Your task to perform on an android device: Look for the 26 mm hammer Drill machines in the light equipment & tools category of the eBay app.
Image 0: 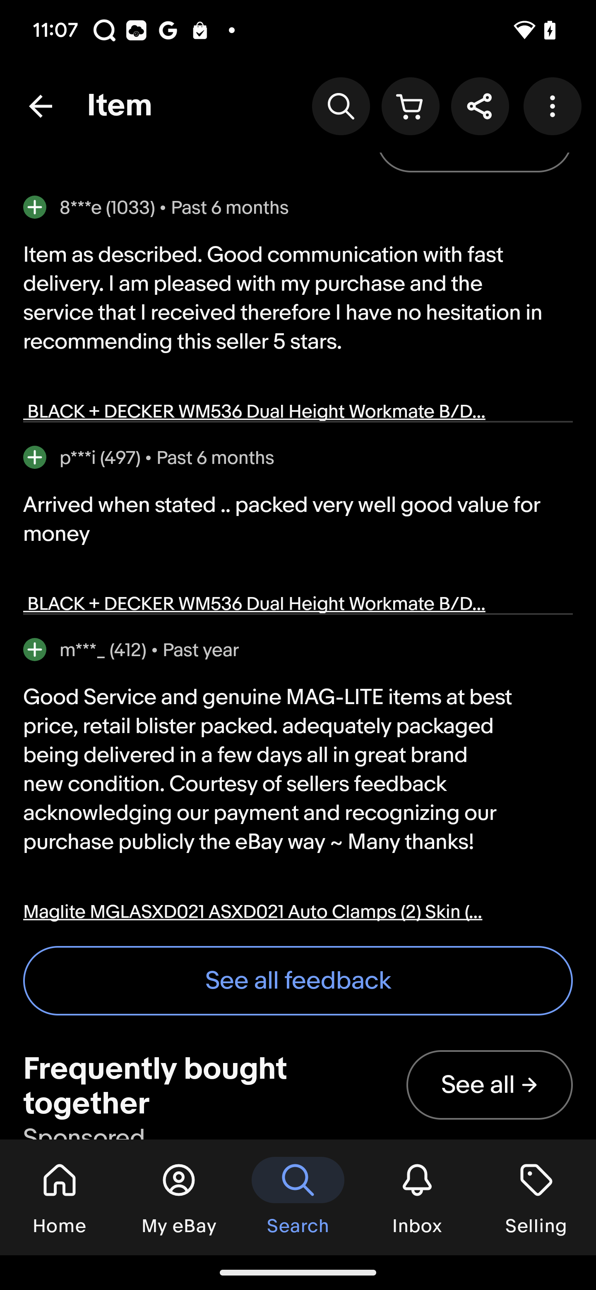
Go back to the previous page
Step 0: press back button
Image 1: 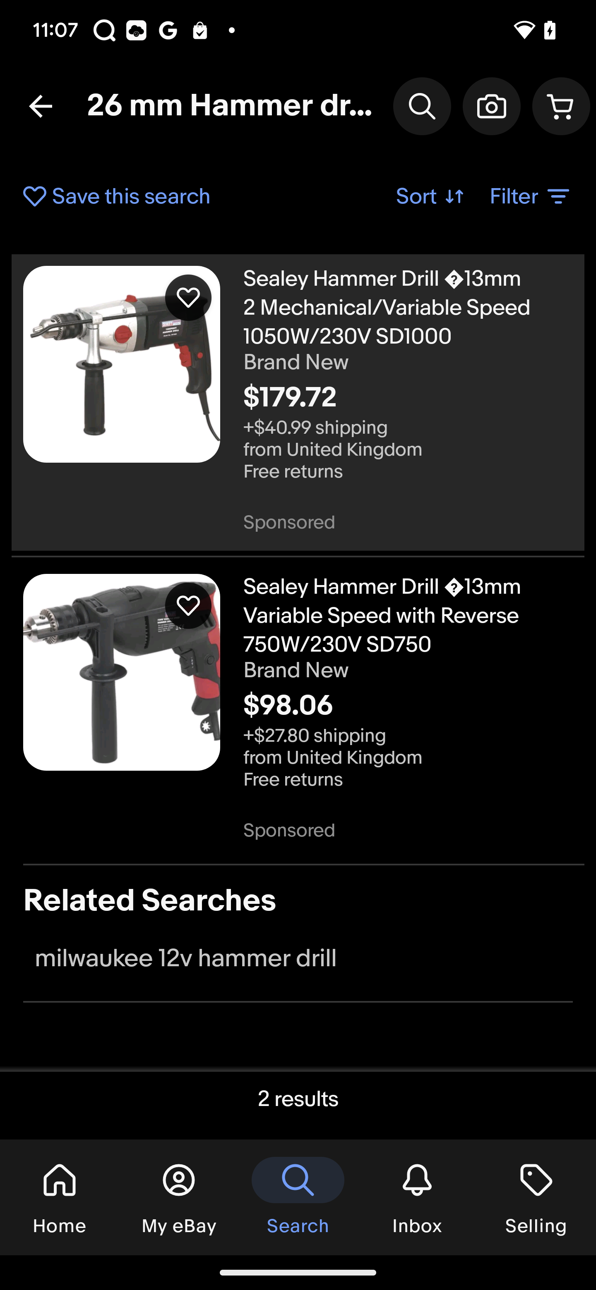
Click on the filter button 
Step 1: click (531, 196)
Image 2: 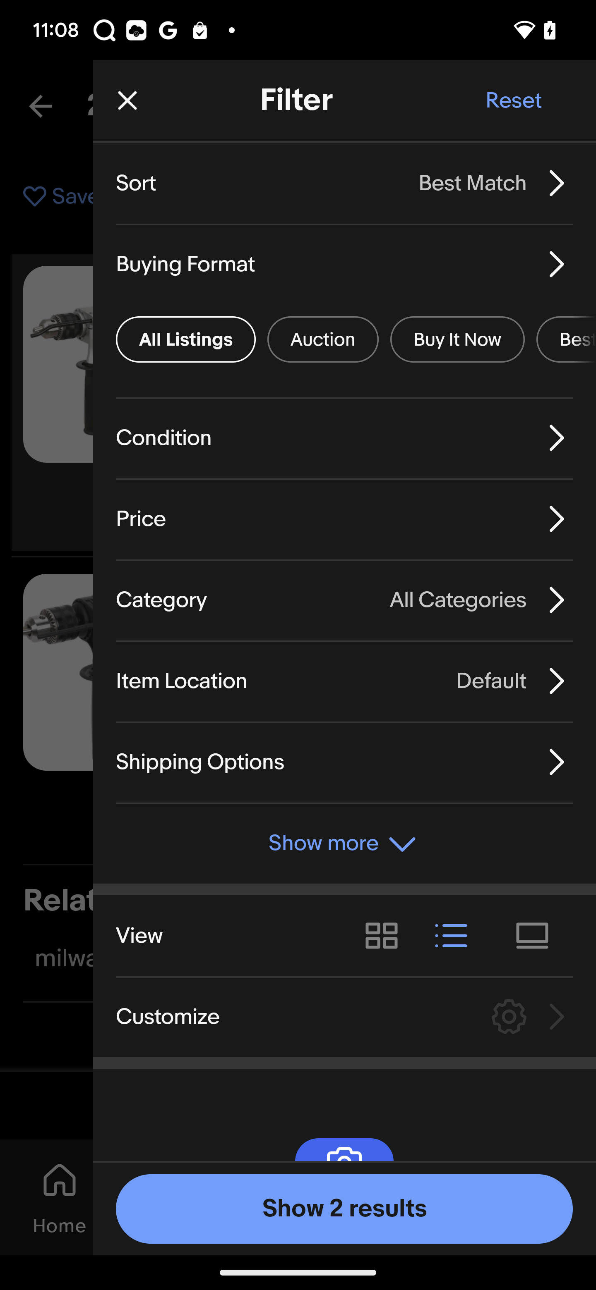
Click on the category 
Step 2: click (372, 600)
Image 3: 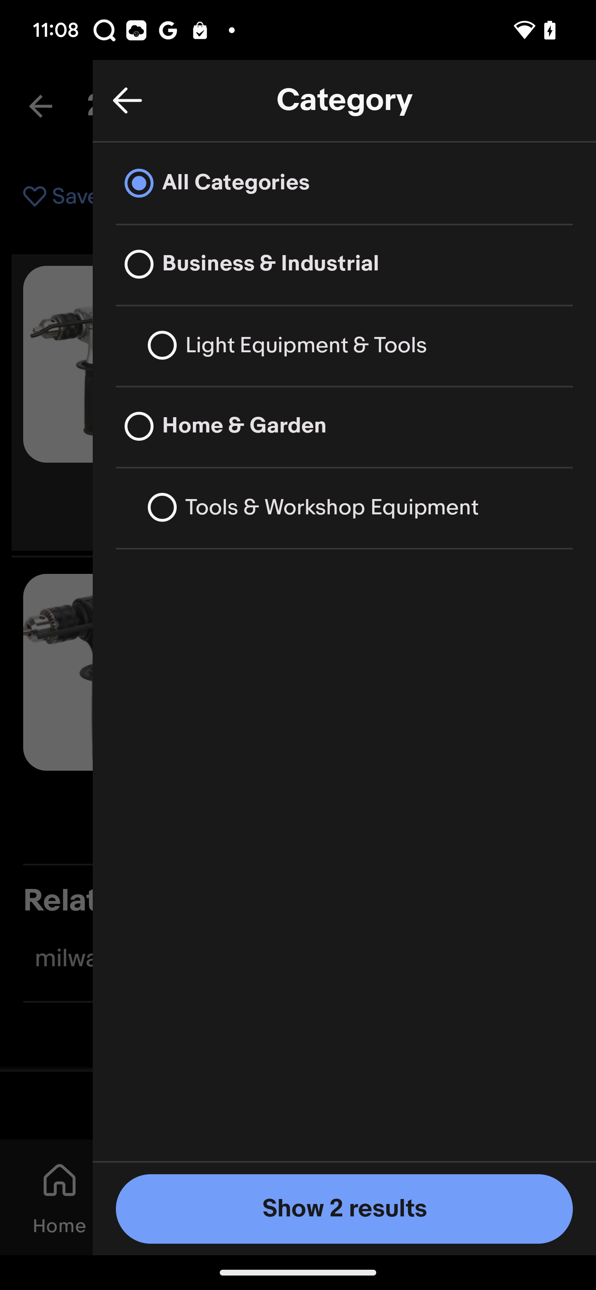
Click on the light equipment & tools option
Step 3: click (368, 345)
Image 4: 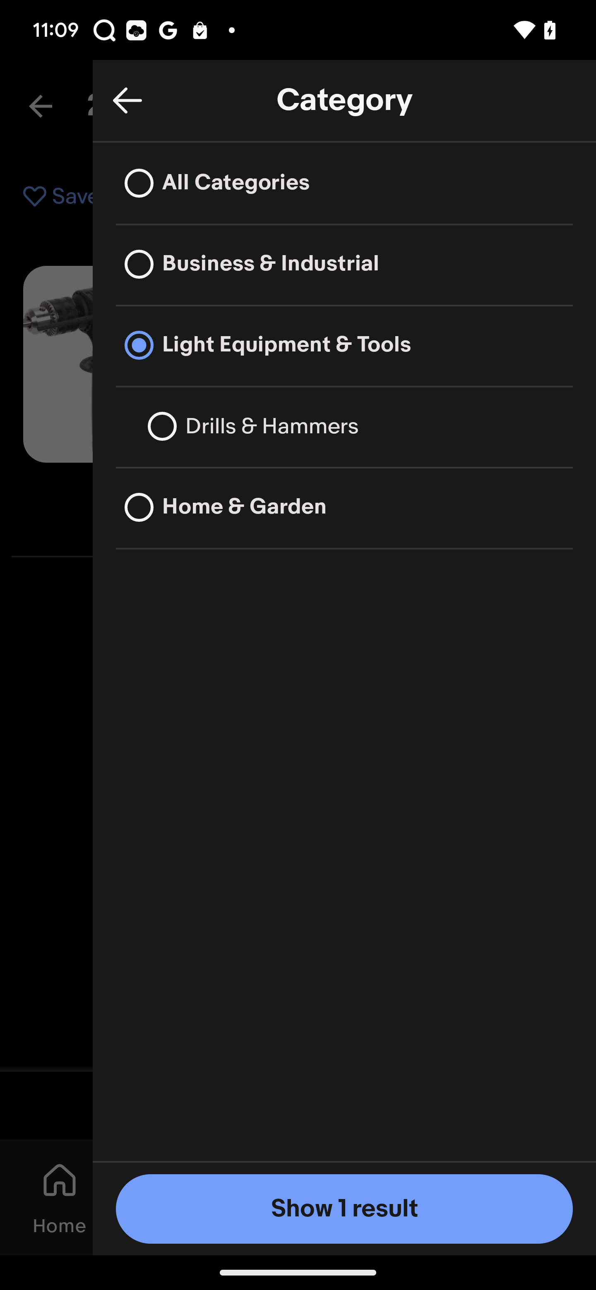
Click on the show result
Step 4: click (298, 1226)